Your task to perform on an android device: Open the 1Weather app, Share the current weather forecast to dbwscratch.test.id2@gmail.com via gmail
Image 0: 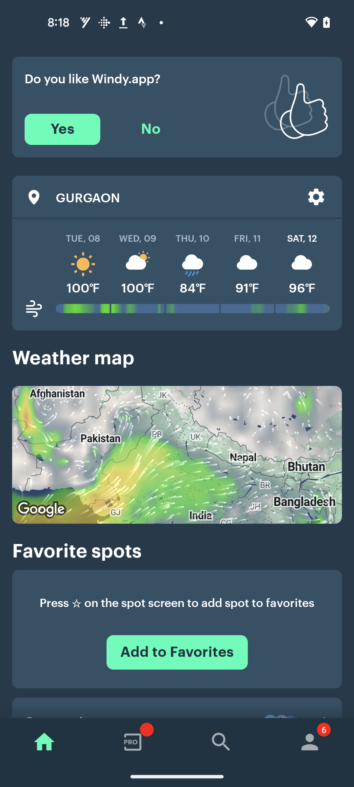
Open the 1Weather app
Step 0: open app "1Weather"
Image 1: 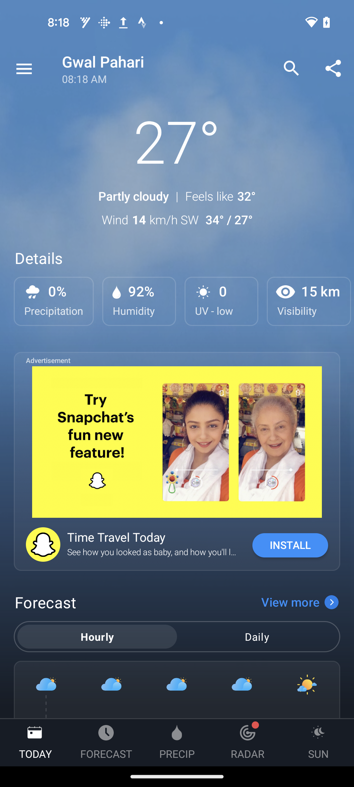
Click on the Share icon at the top right corner of the screen
Step 1: click (333, 69)
Image 4: 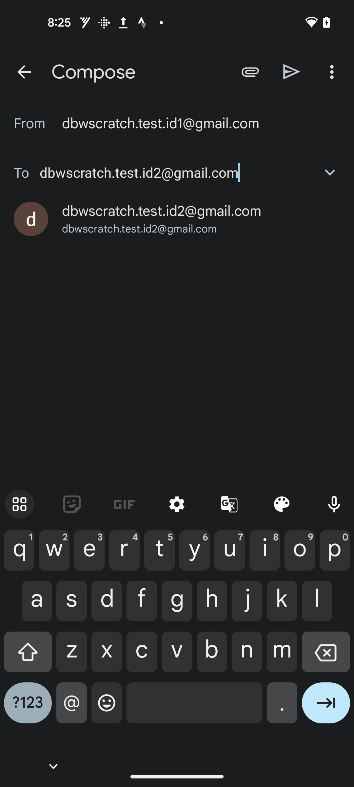
Click on the Send icon at the top right of the screen
Step 4: click (292, 71)